Your task to perform on an android device: Maria came to my house last night for dinner and had Tempura zucchini Sticks  and loved the sticks and wanted to try it for his family. Share the Tempura zucchini Sticks recipe in the Kitchen Stories app maria.rossi1993@gmail.com.
Image 0: 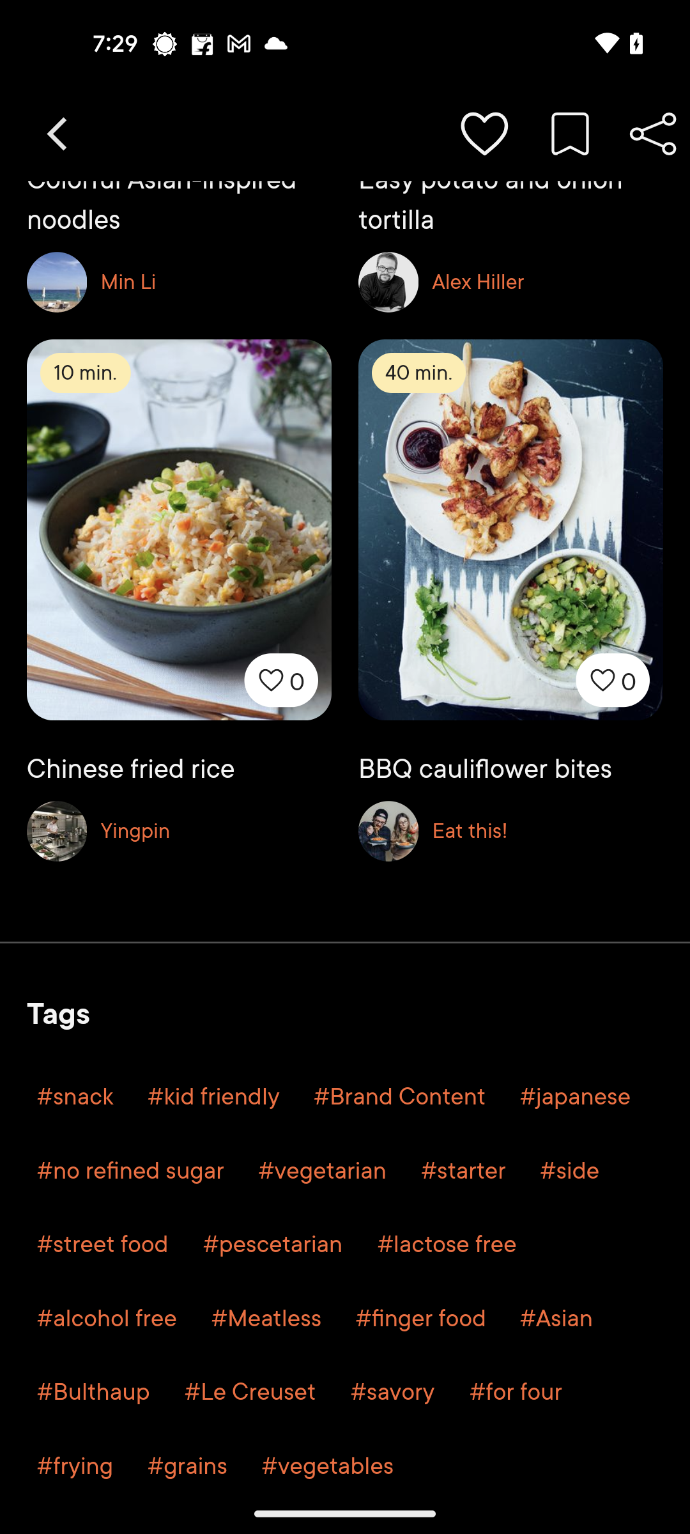
Click on the Share button at the top of the screen
Step 0: click (652, 134)
Image 1: 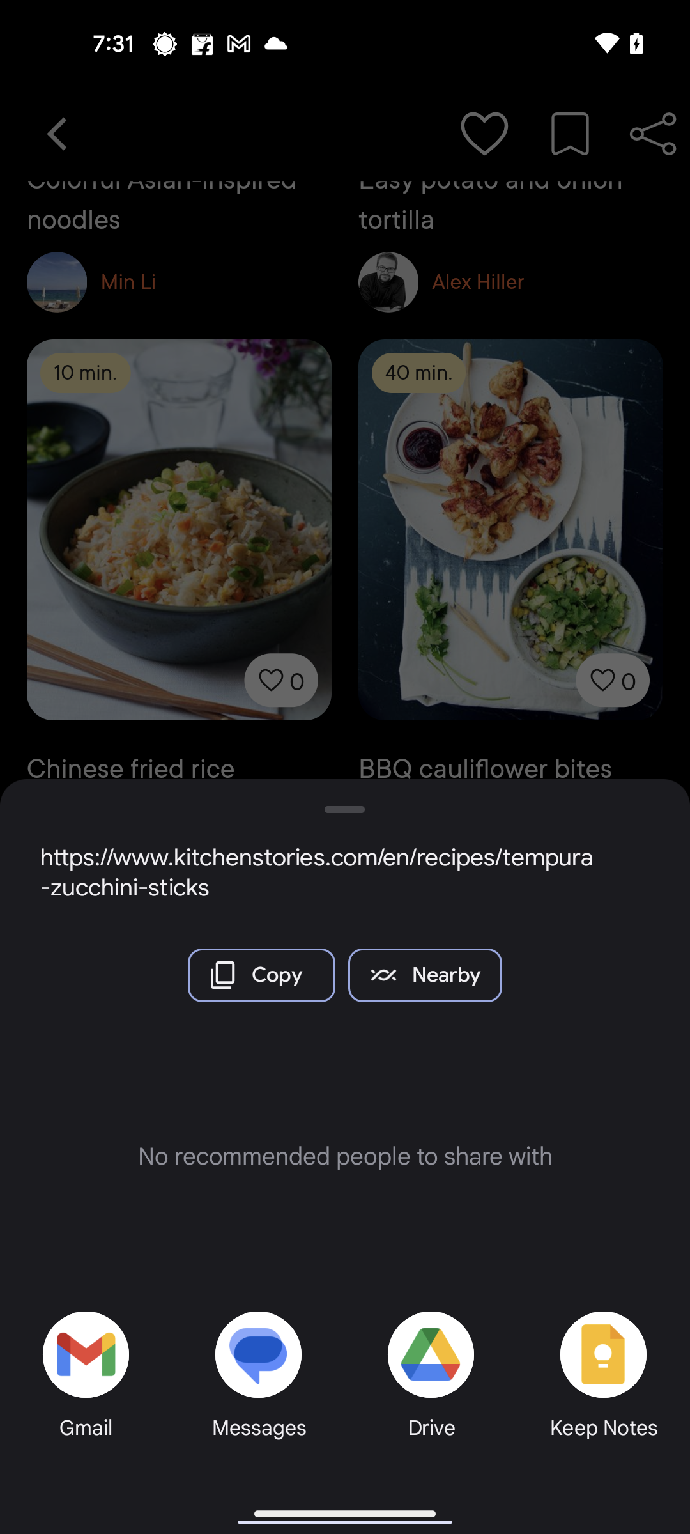
Select Gmail for sharing the recipe
Step 1: click (91, 1366)
Image 2: 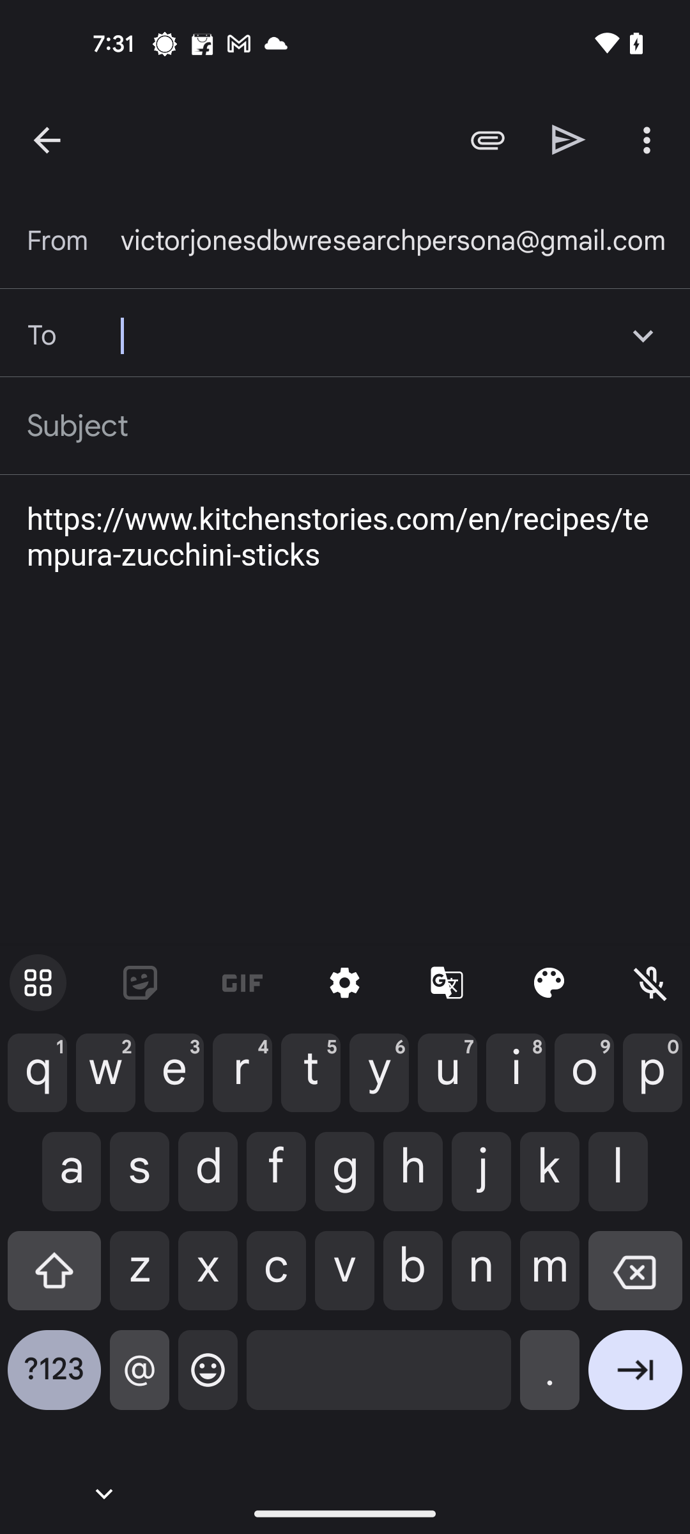
Enter the recipient mail id as maria.rossi1993@gmail.com
Step 2: type "maria.rossi1993@gmail.com"
Image 3: 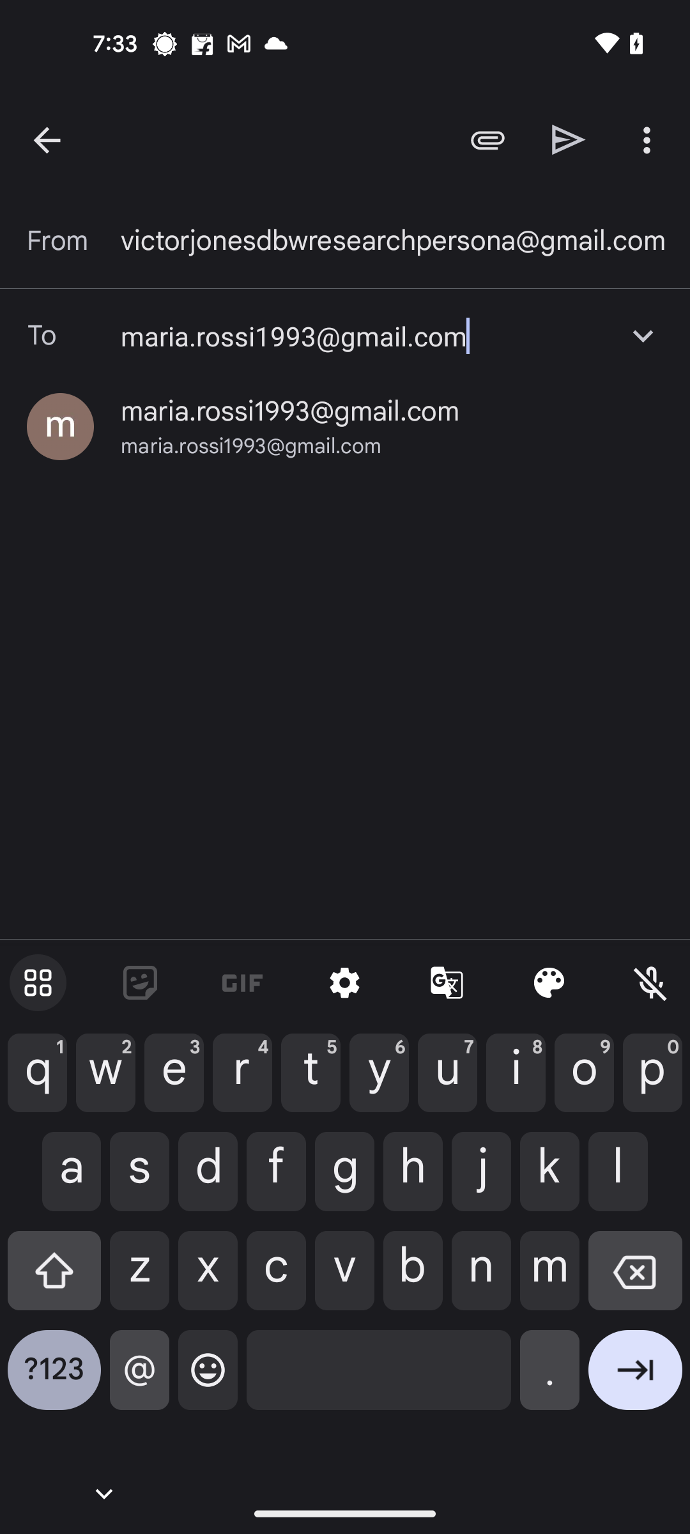
Click on the resulted mail id
Step 3: click (290, 411)
Image 4: 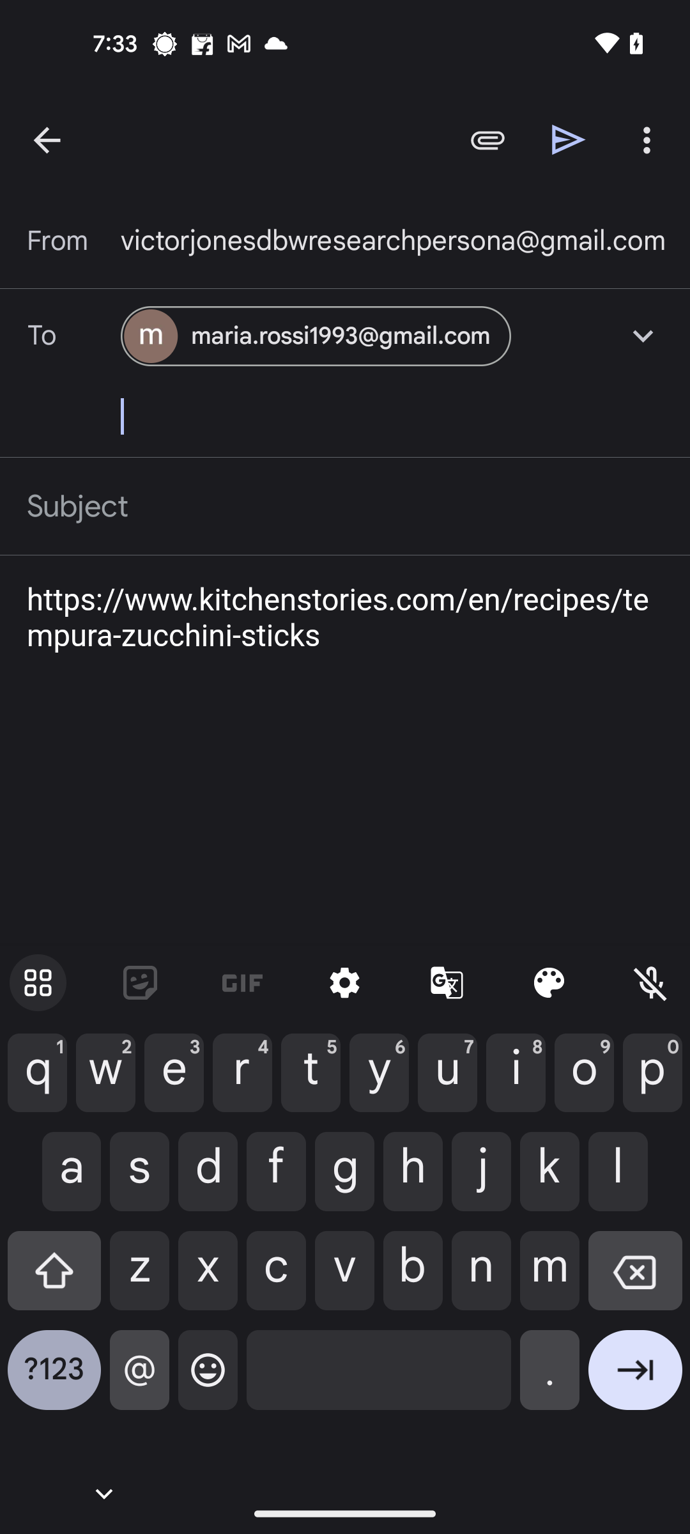
Click on the Send button at the top of the screen
Step 4: click (569, 139)